Your task to perform on an android device: Open the WeatherVane app, Go to the Radar to view the current weather conditions on map
Image 0: 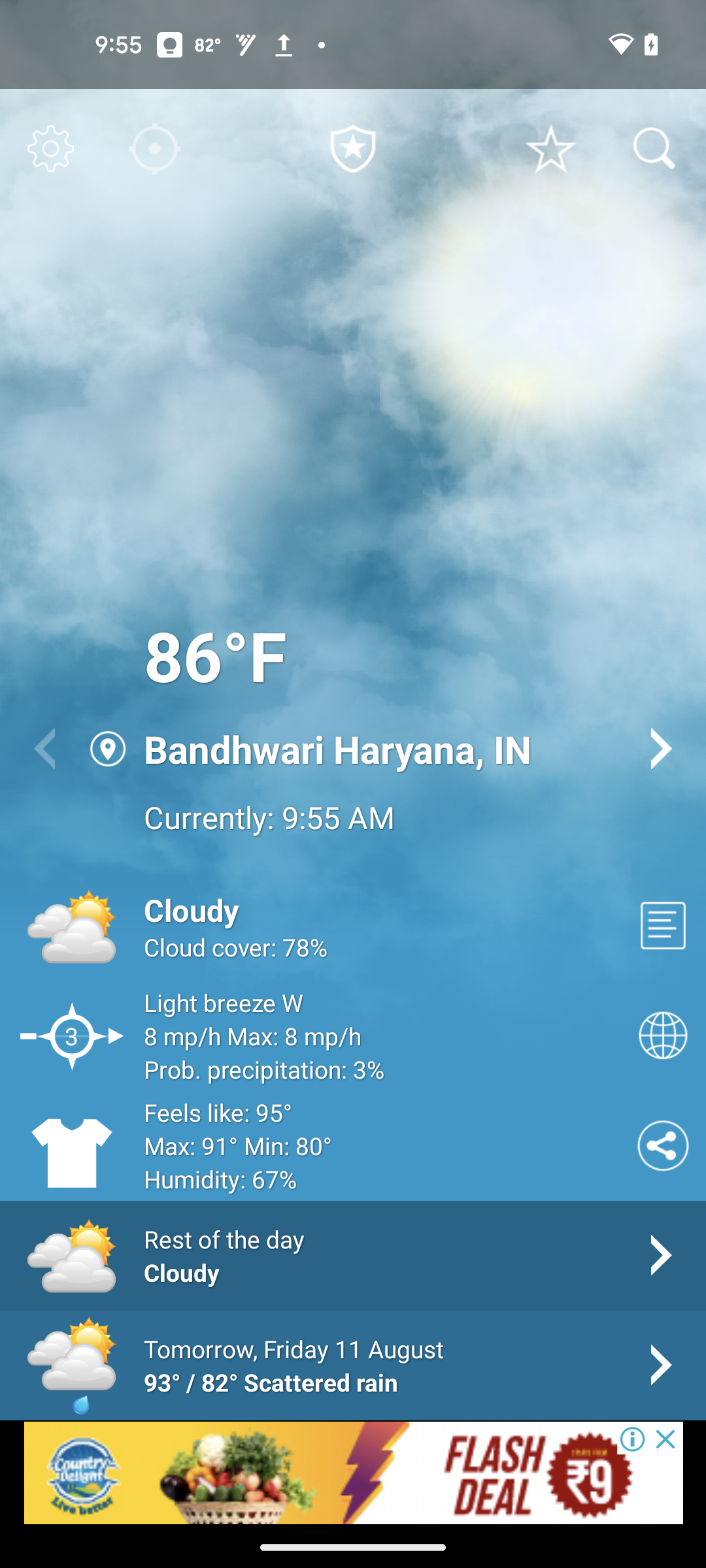
Open the WeatherVane app
Step 0: open app "WeatherVane"
Image 1: 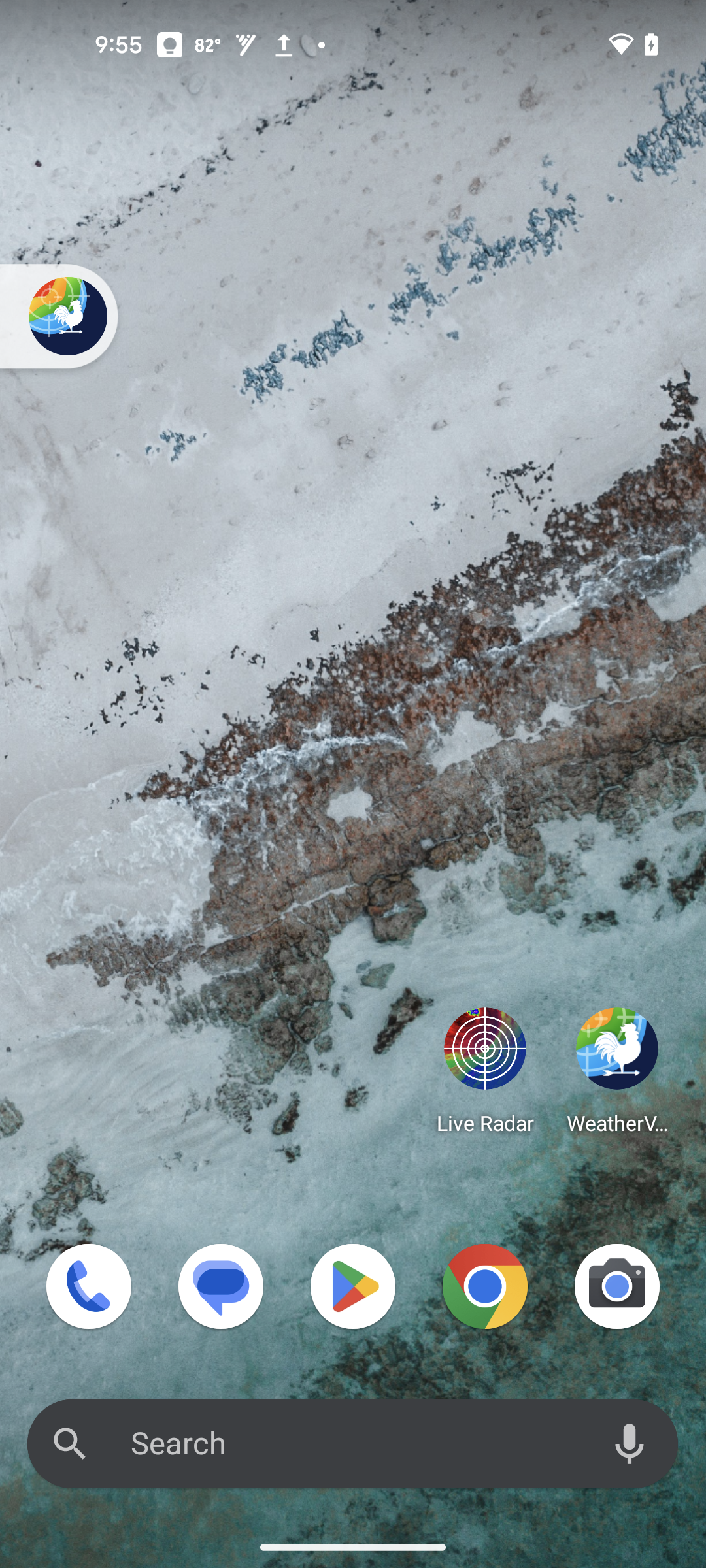
Click on the WeatherVane icon at the left side slide bar
Step 1: click (67, 316)